Your task to perform on an android device: Upload the agents.txt file to the Dropbox app so that I can view it more easily in the future.
Image 0: 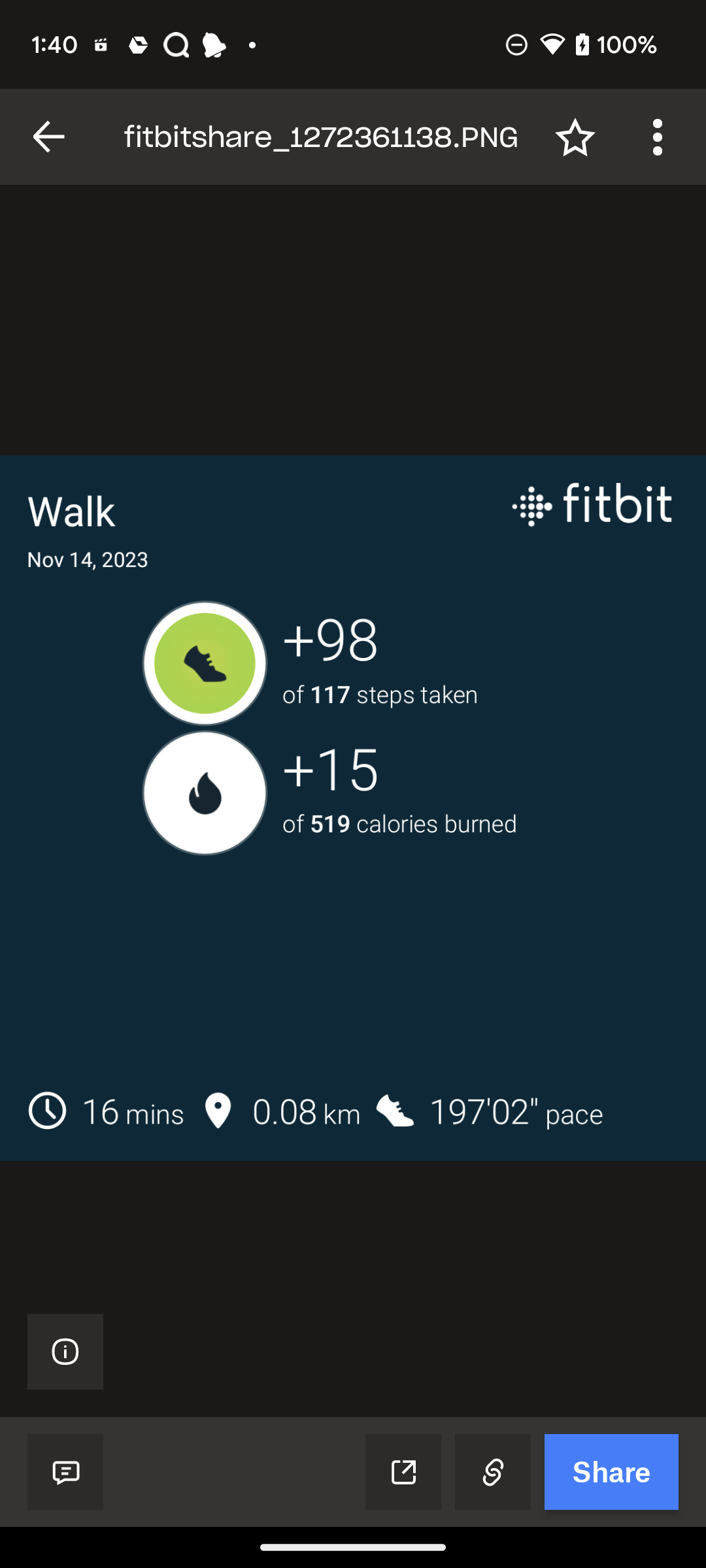
go back to the previous page
Step 0: press back button
Image 1: 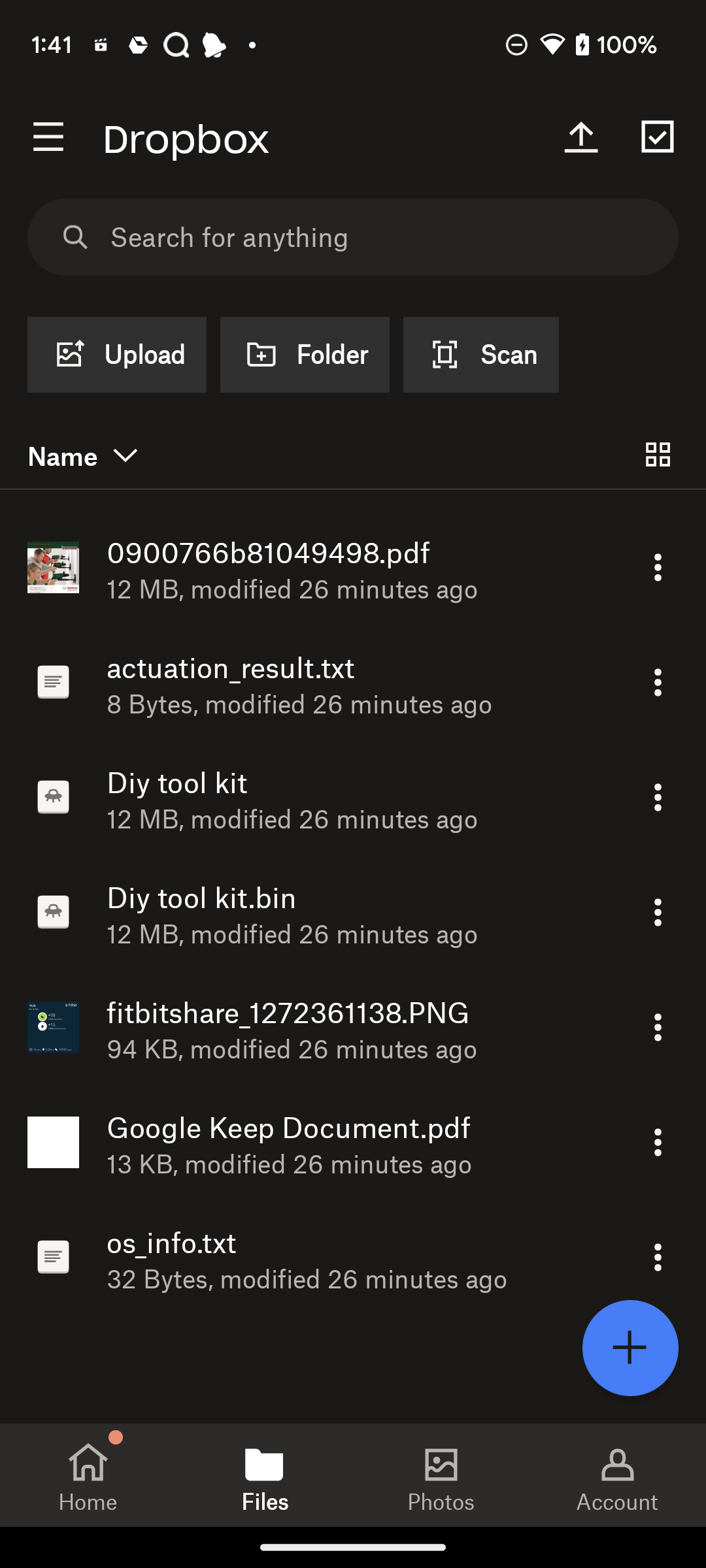
Click on the upload icon at the top right corner of the screen
Step 1: click (581, 136)
Image 2: 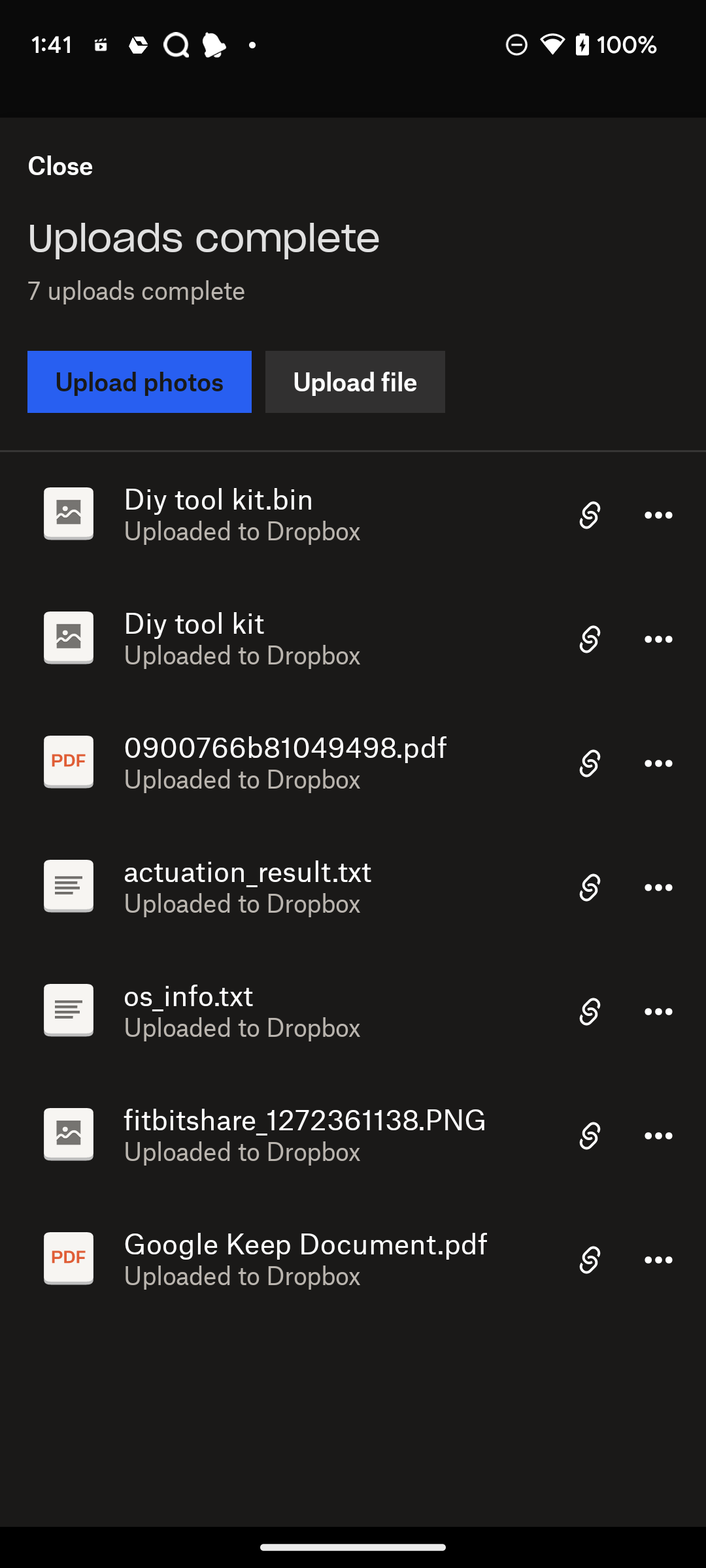
Click on upload file
Step 2: click (355, 382)
Image 3: 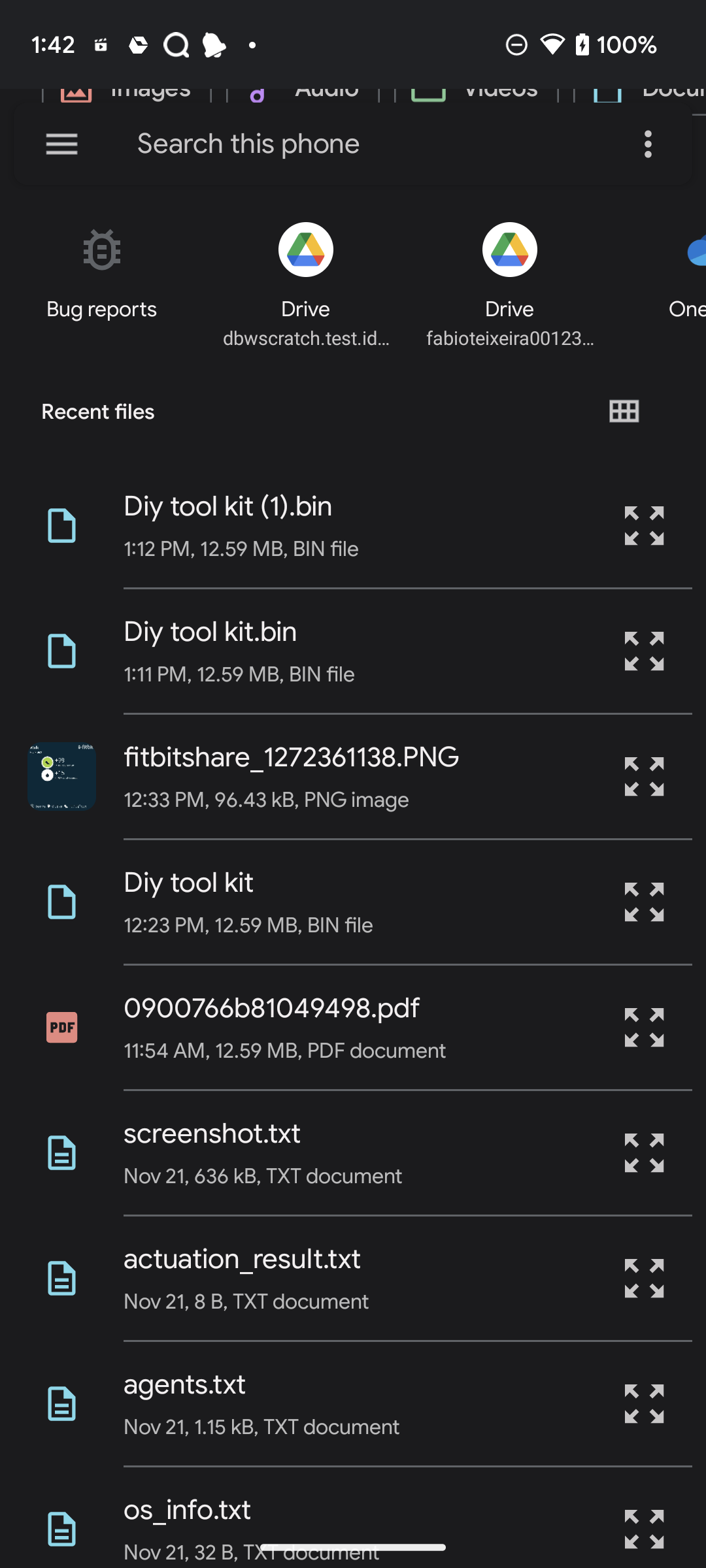
Click on agents.txt file
Step 3: click (212, 1400)